Your task to perform on an android device: Open the ToysPoint app and Browse for Mini Sweet Car in the Role Play category for Little Prince.
Image 1: 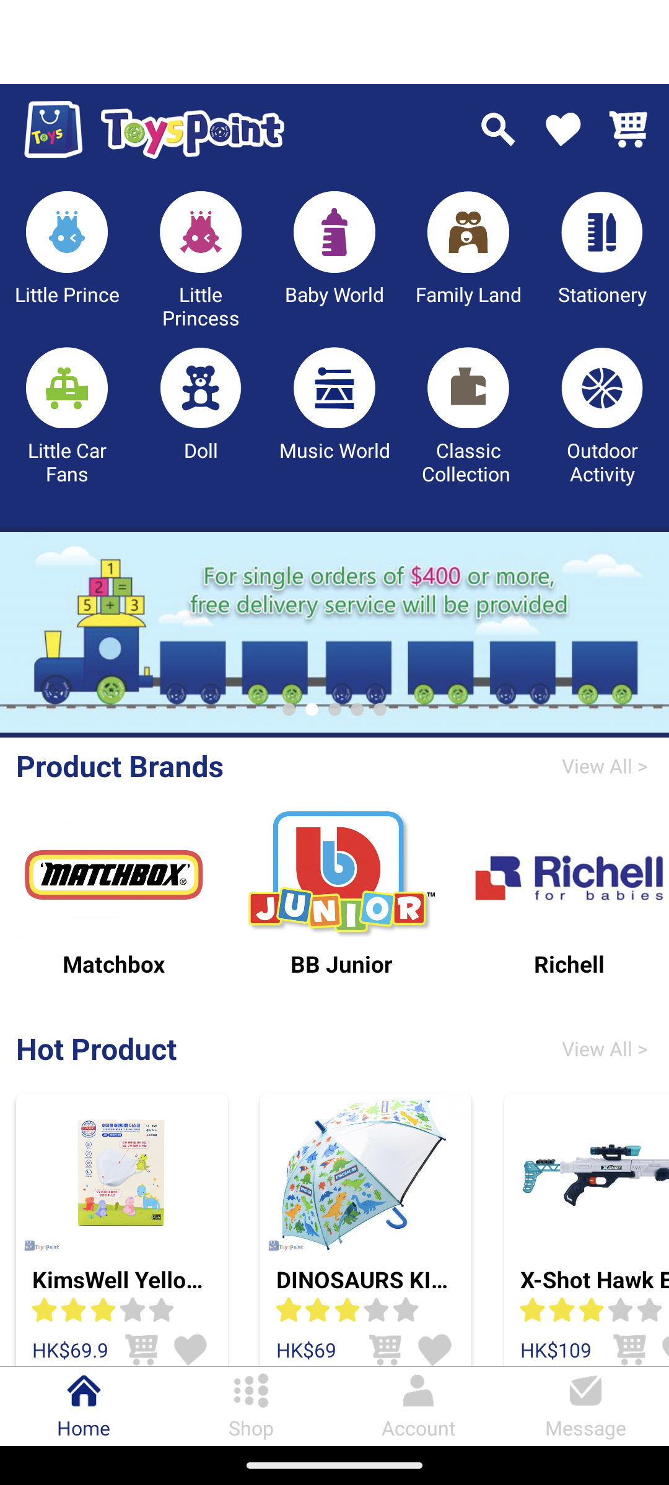
Go to the Little Prince section
Step 1: click (67, 232)
Image 2: 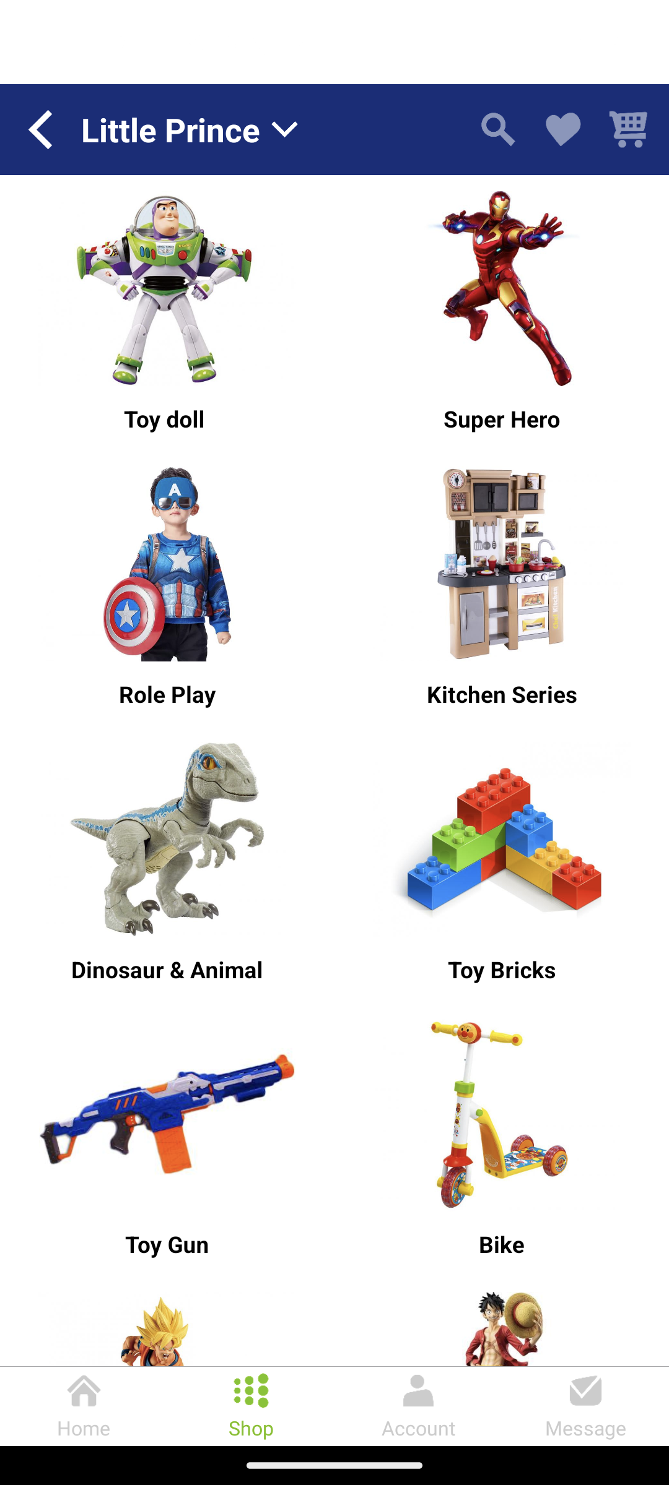
Click on the Role Play Category
Step 2: click (167, 563)
Image 3: 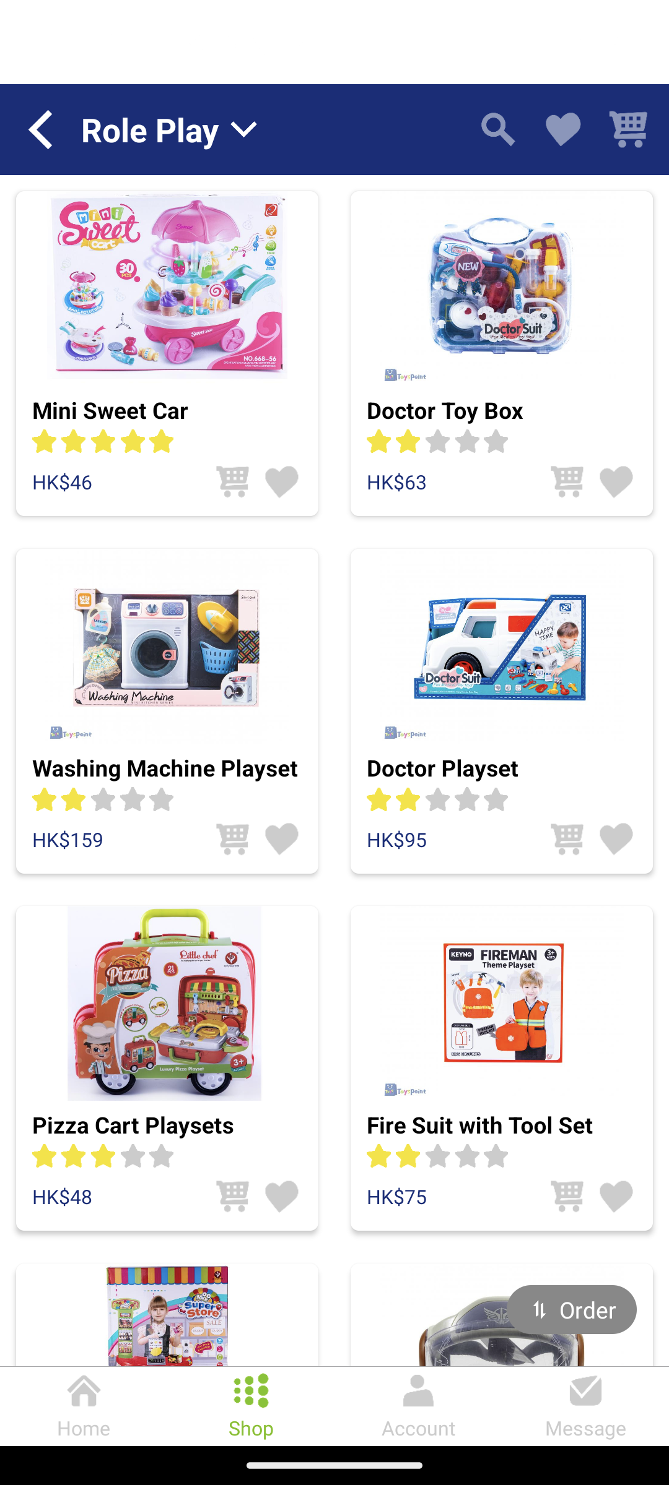
Open the Mini Sweet Car
Step 3: click (167, 353)